Your task to perform on an android device: I want to create a new playlist on the Vimeo app as a name My Music since sometimes it's too difficult to look for and find the videos that I watch on a regular basis. Listening List
Image 0: 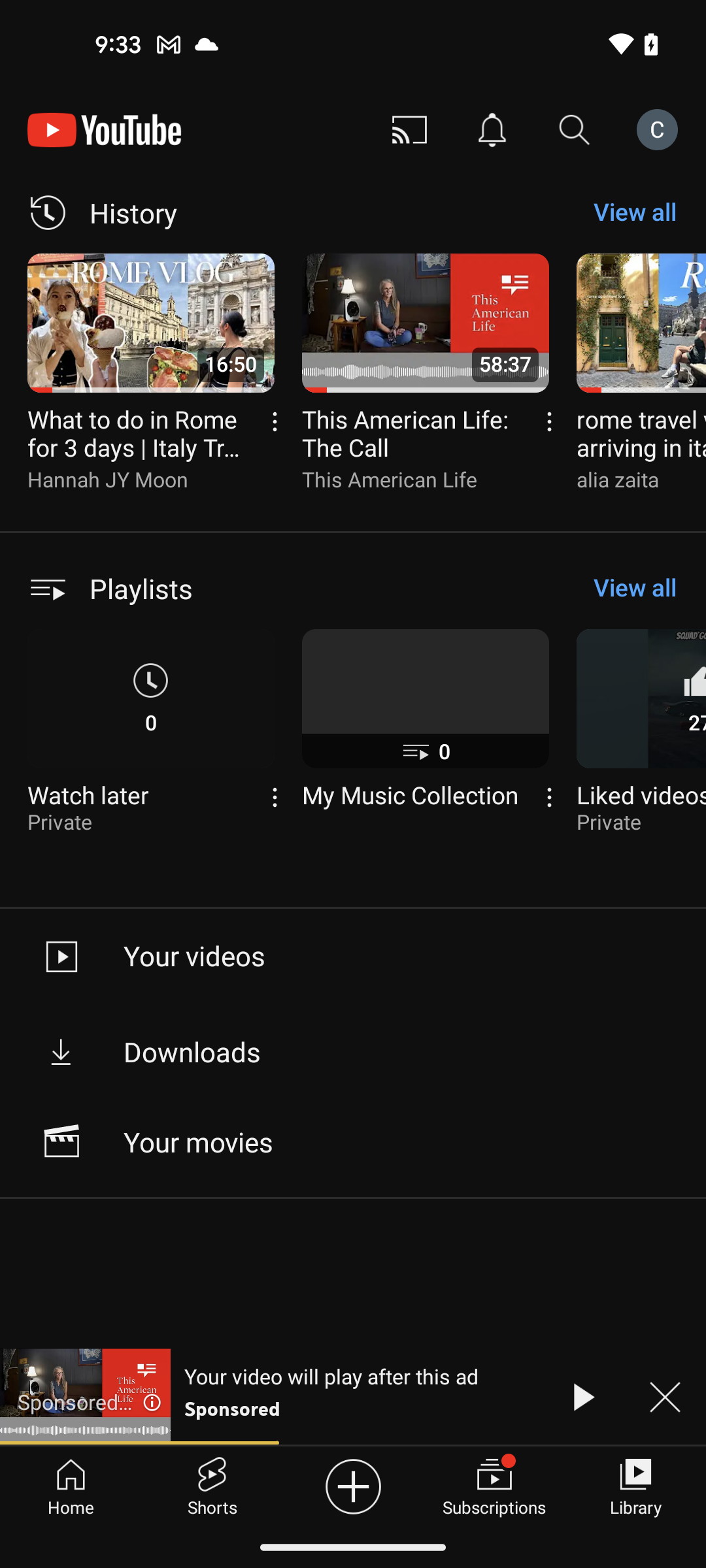
open the Vimeo app
Step 0: open app "Vimeo"
Image 3: 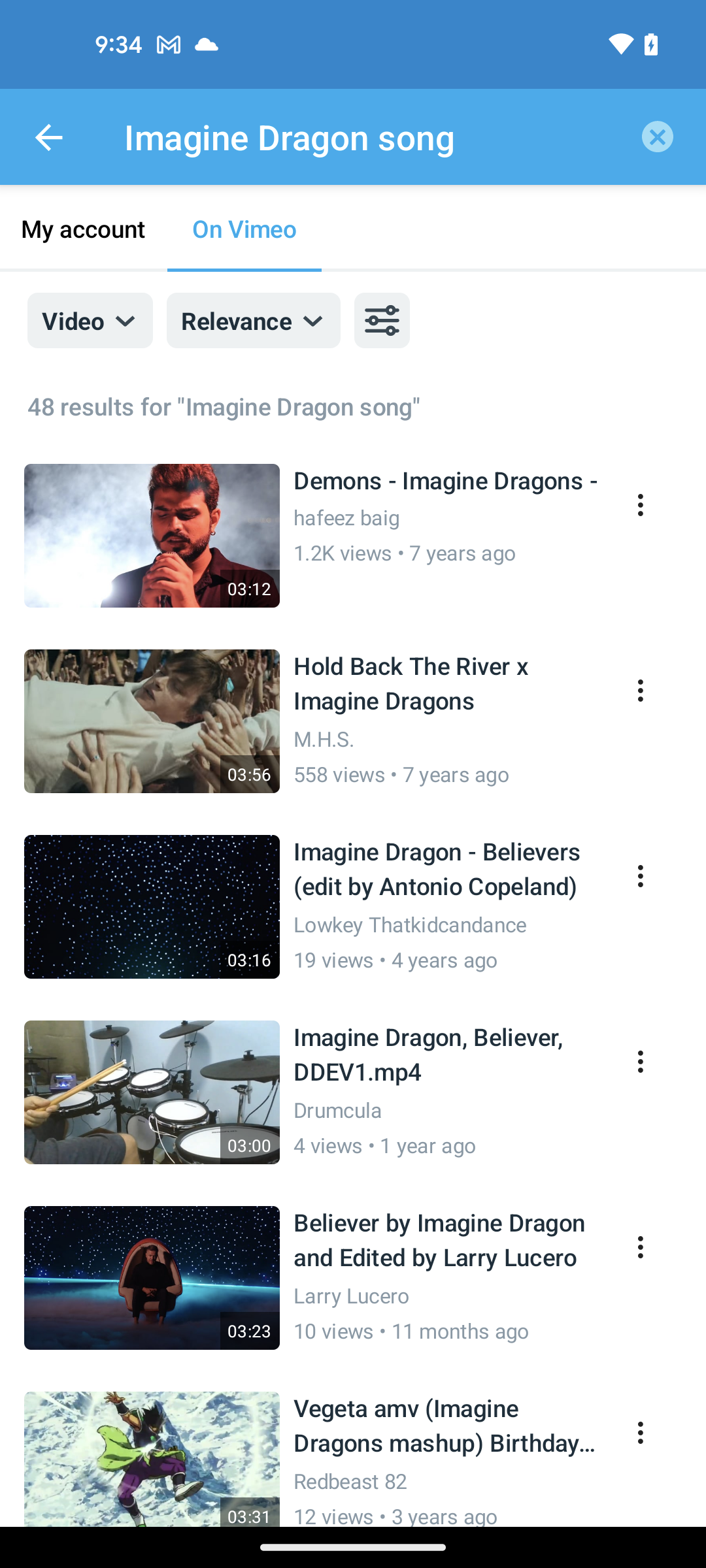
go back to the app home page
Step 3: press back button
Image 4: 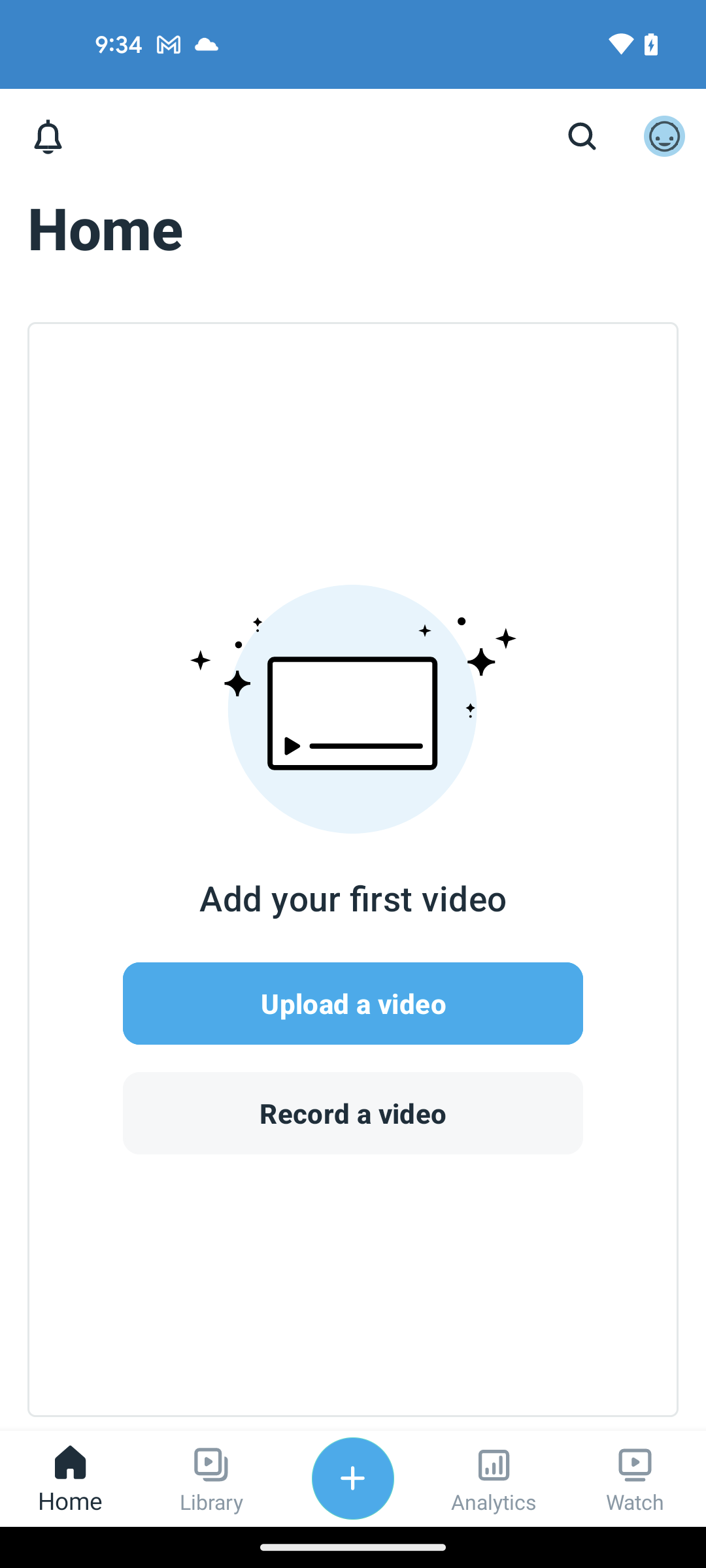
click on the Library tab at the bottom of the screen
Step 4: click (212, 1478)
Image 5: 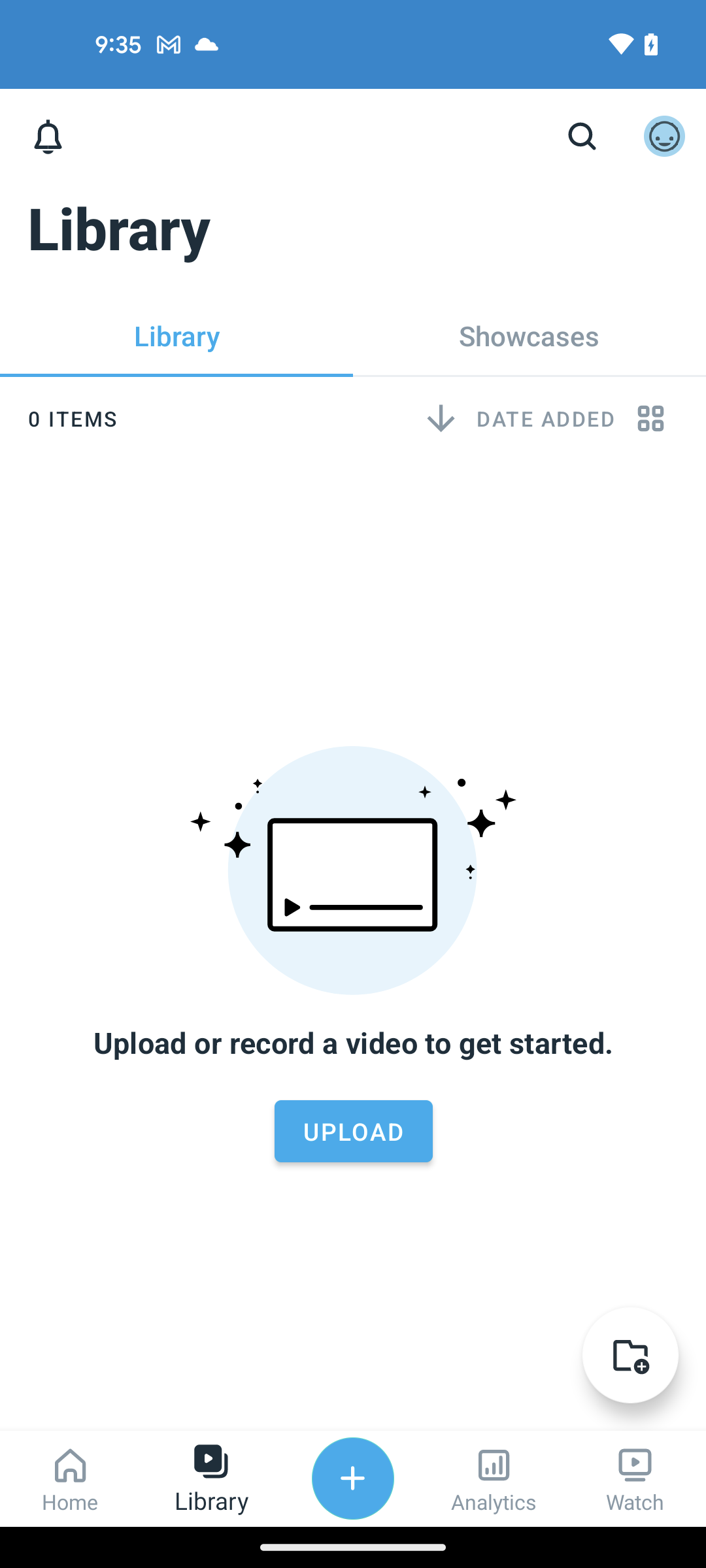
click on the add folder option at the bottom right corner of the screen
Step 5: click (624, 1362)
Image 6: 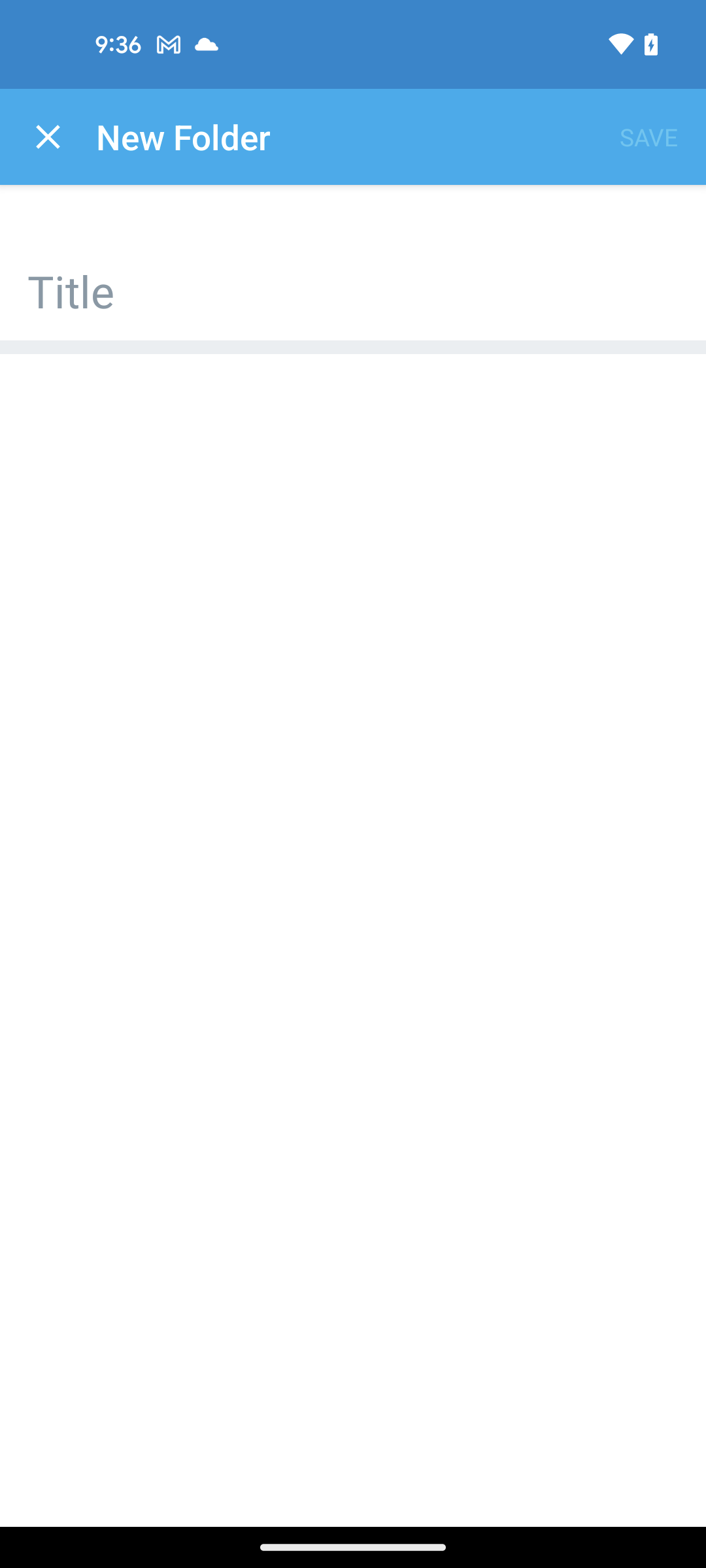
click on the Title section
Step 6: click (353, 276)
Image 7: 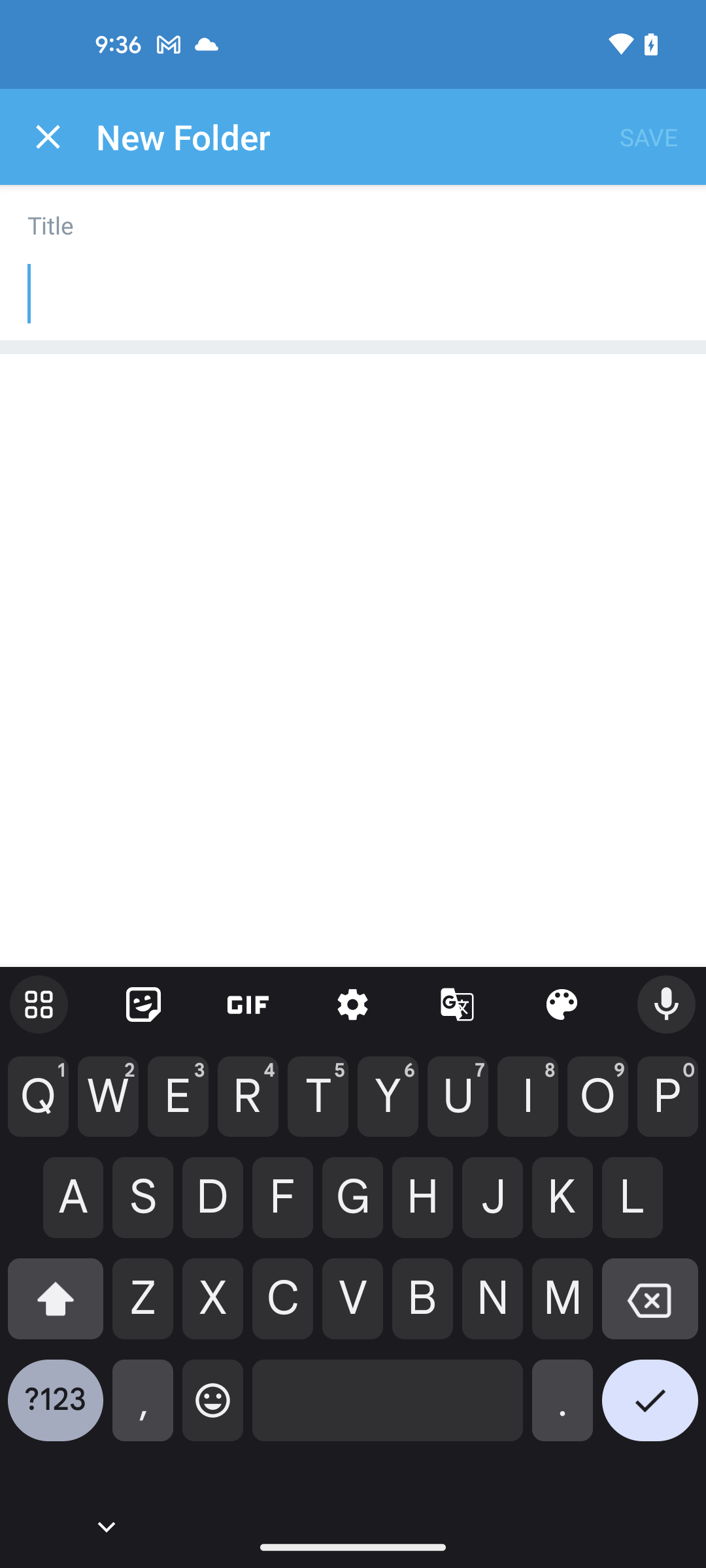
type the playlist name My Music
Step 7: type "My Music"
Image 8: 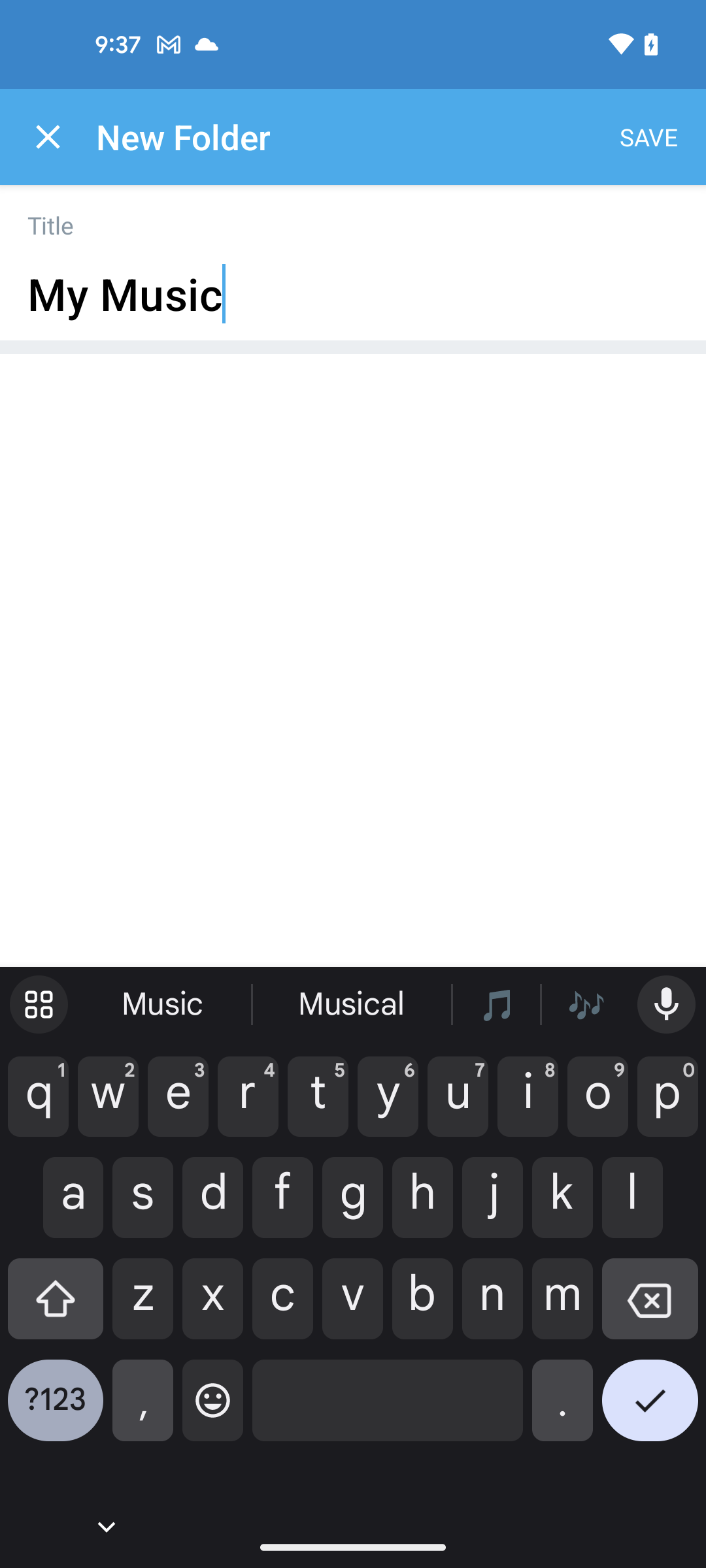
click on the Save option at the top right corner of the screen
Step 8: click (648, 137)